Your task to perform on an android device: After making the contact form, I want to check and fill out this form, so open the starred Blue Sky Contact Form in the Jotform app.
Image 0: 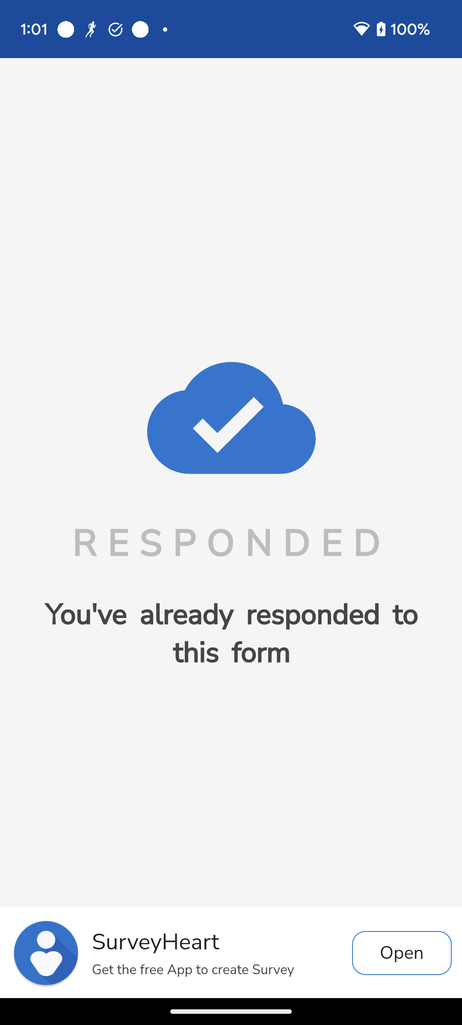
Open the Jotform app.
Step 0: open app "Jotform"
Image 1: 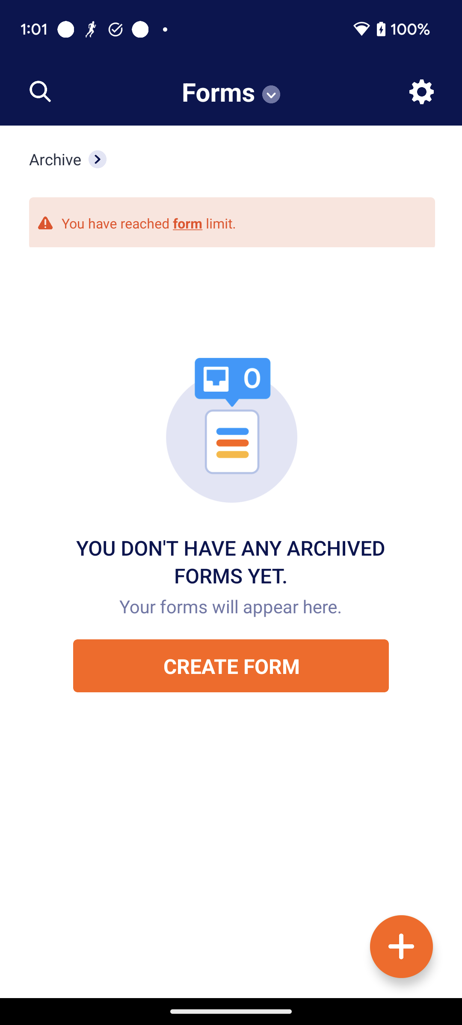
Click on the Archive option to view the Blue Sky contact form.
Step 1: click (55, 159)
Image 2: 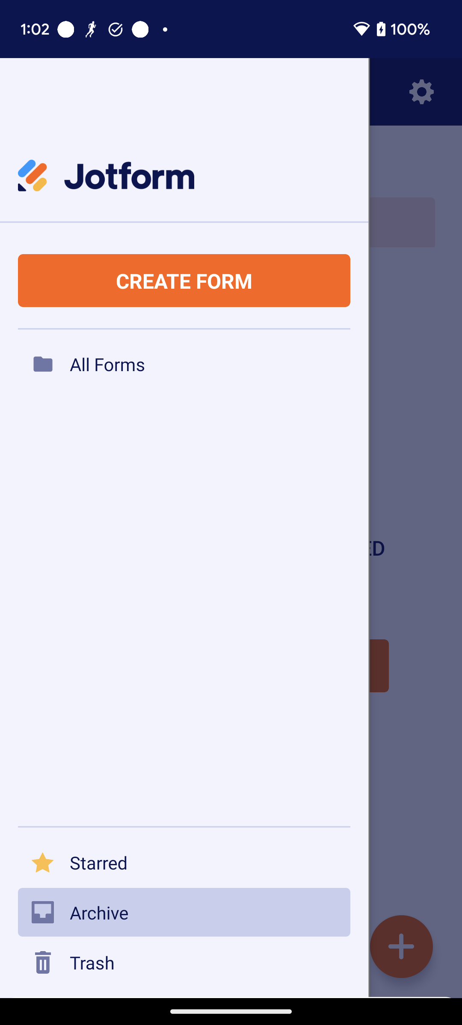
Click on the Starred option to view the contact form to open this form.
Step 2: click (203, 862)
Image 3: 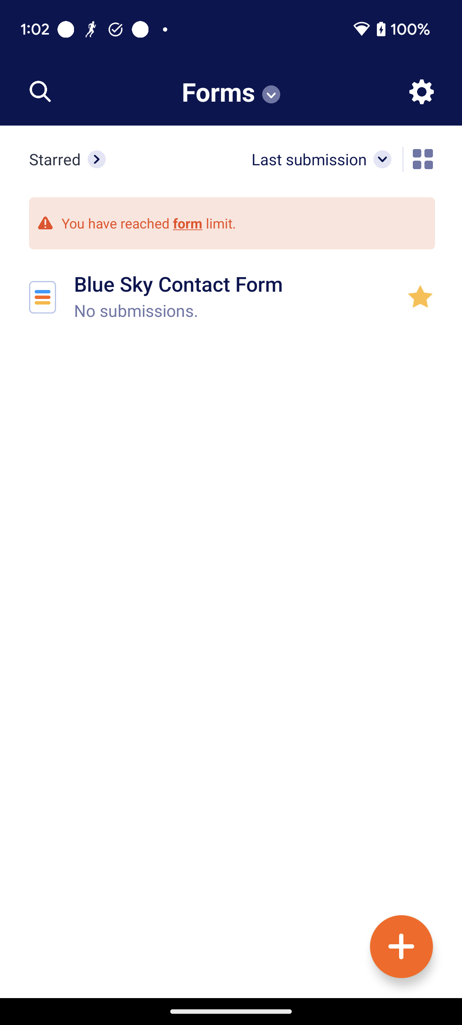
Click on the Blue Sky Contact Form to open this form.
Step 3: click (235, 284)
Image 4: 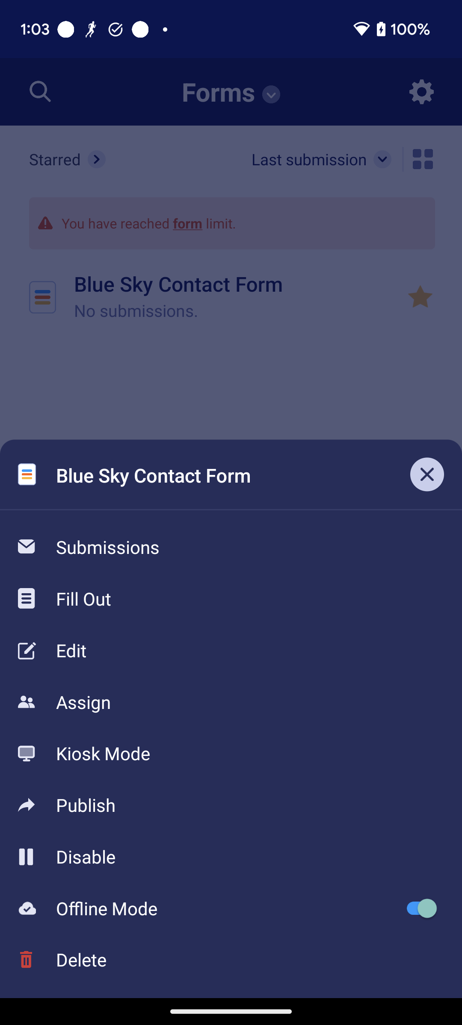
Click on the Fill Out option to open this form.
Step 4: click (250, 598)
Image 5: 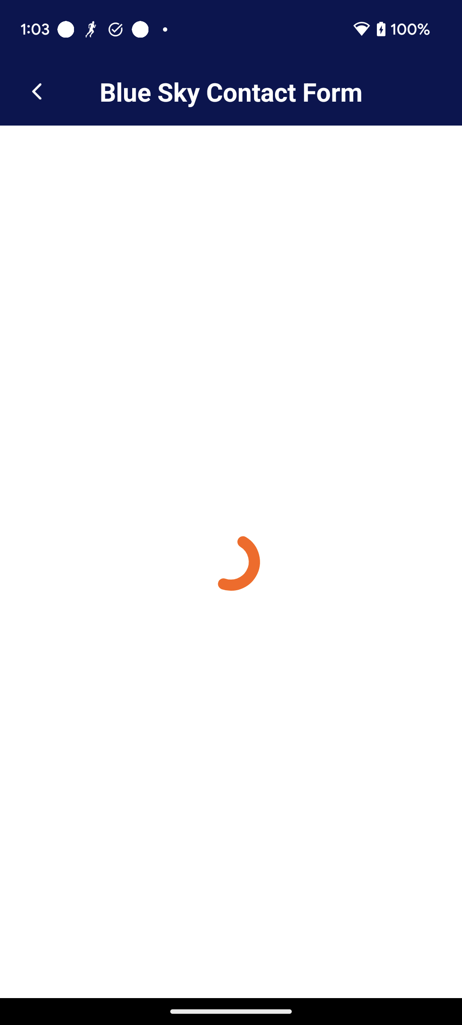
Click on the Fill Out option to open this form.
Step 5: wait